Your task to perform on an android device: Reply to the Cerebra Research Official weekend party email with the body that I Don't know anything what you want  and send it.
Image 0: 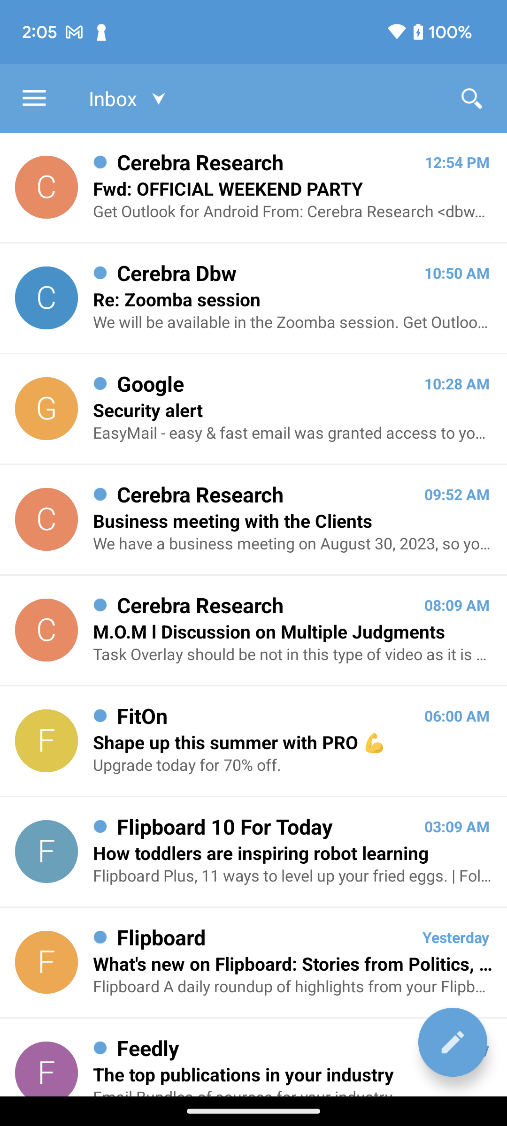
Click on the Cerebra Research Official weekend party email to open this email
Step 0: click (300, 189)
Image 1: 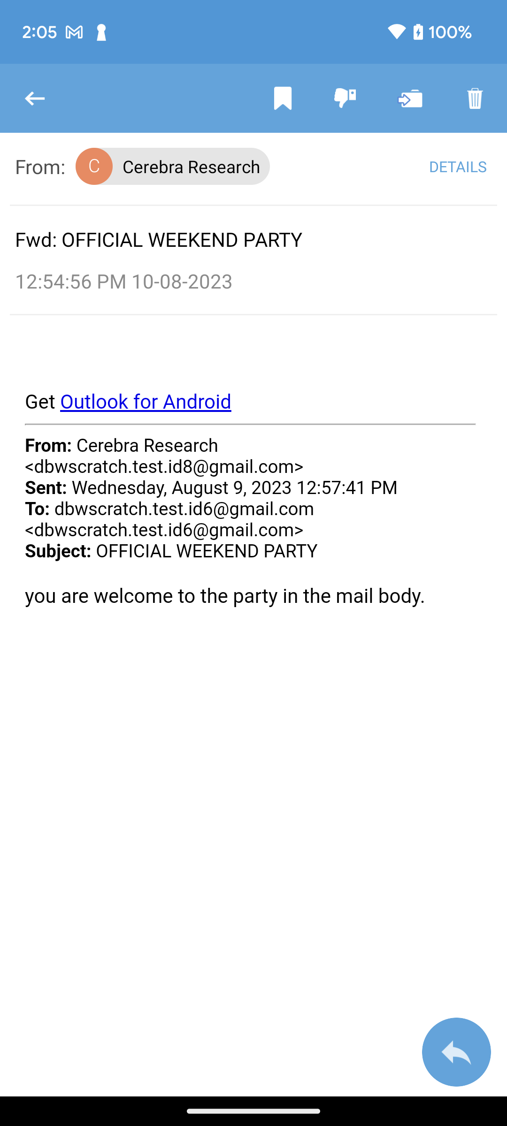
Click on the reply icon at the bottom right corner of the screen to reply this email
Step 1: click (456, 1052)
Image 2: 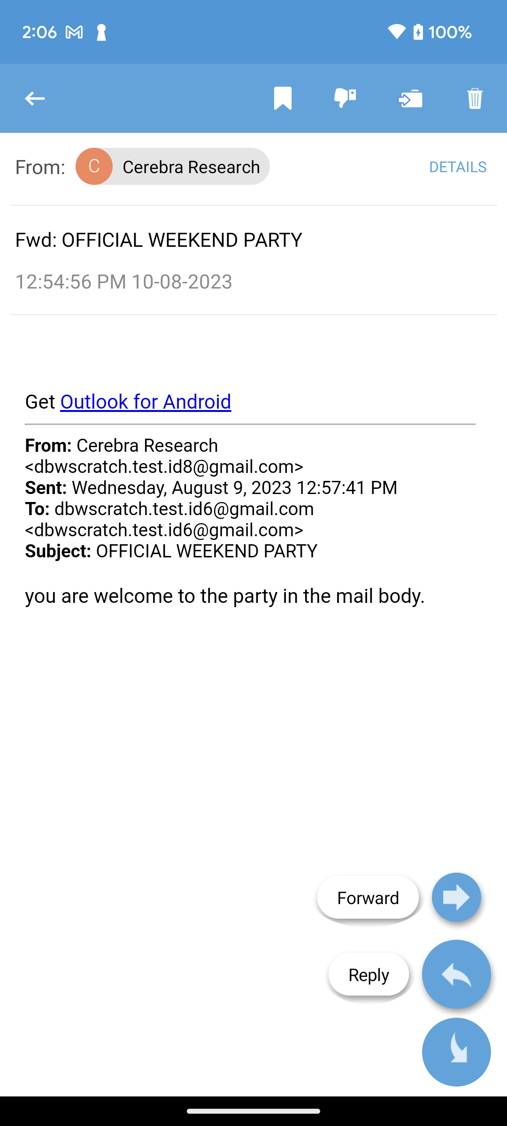
Click on the Reply option
Step 2: click (369, 974)
Image 3: 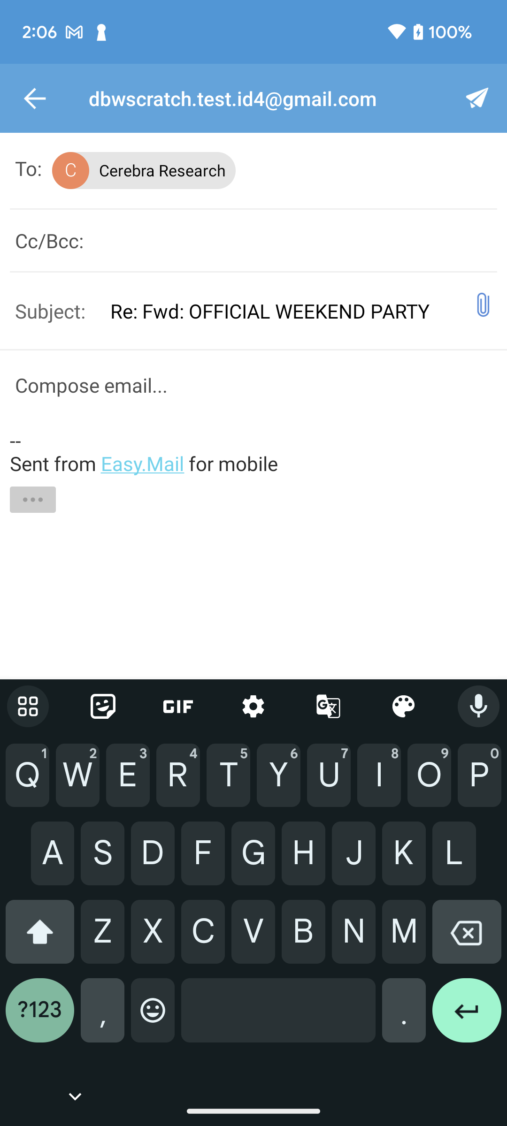
Type I Don't know anything what you want in the body of this emial
Step 3: type "I Don't know anything what you want"
Image 4: 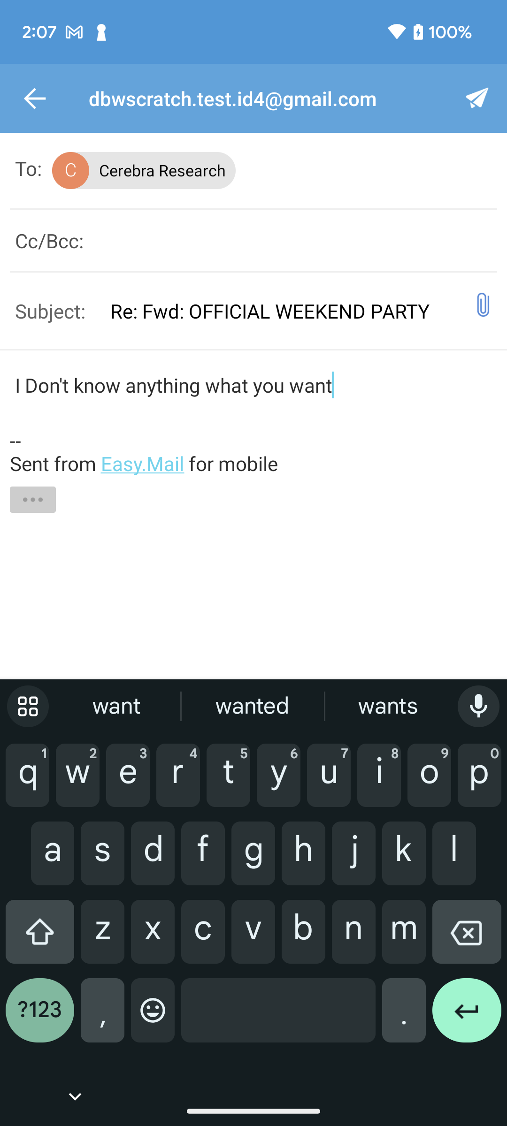
Click on the send button at the top right corner of the screen to reply this email
Step 4: click (477, 98)
Image 5: 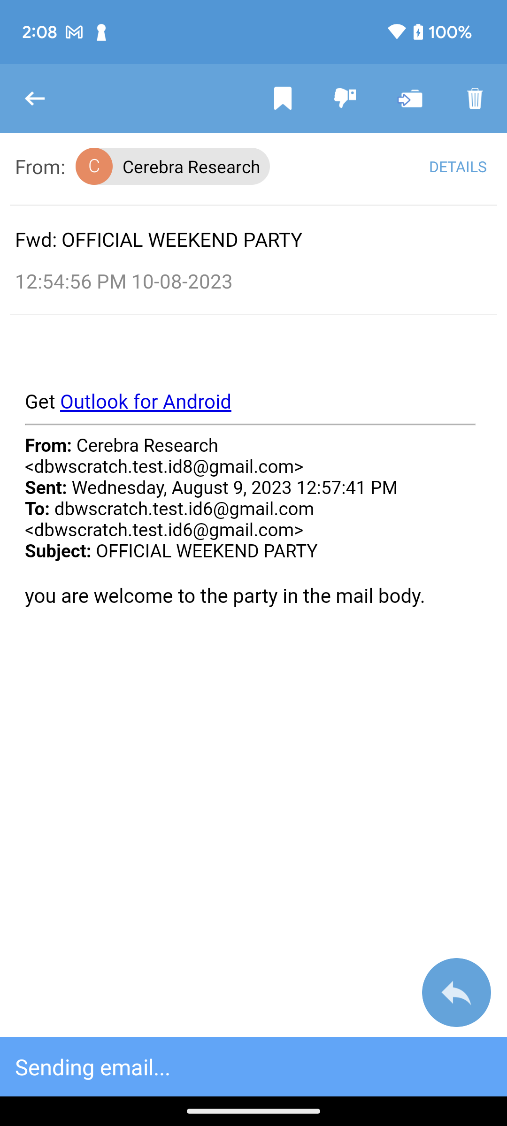
Click on the send button at the top right corner of the screen to reply this email
Step 5: wait